Your task to perform on an android device: Add a shortcut to the agents.txt folder in the Drive app.
Image 0: 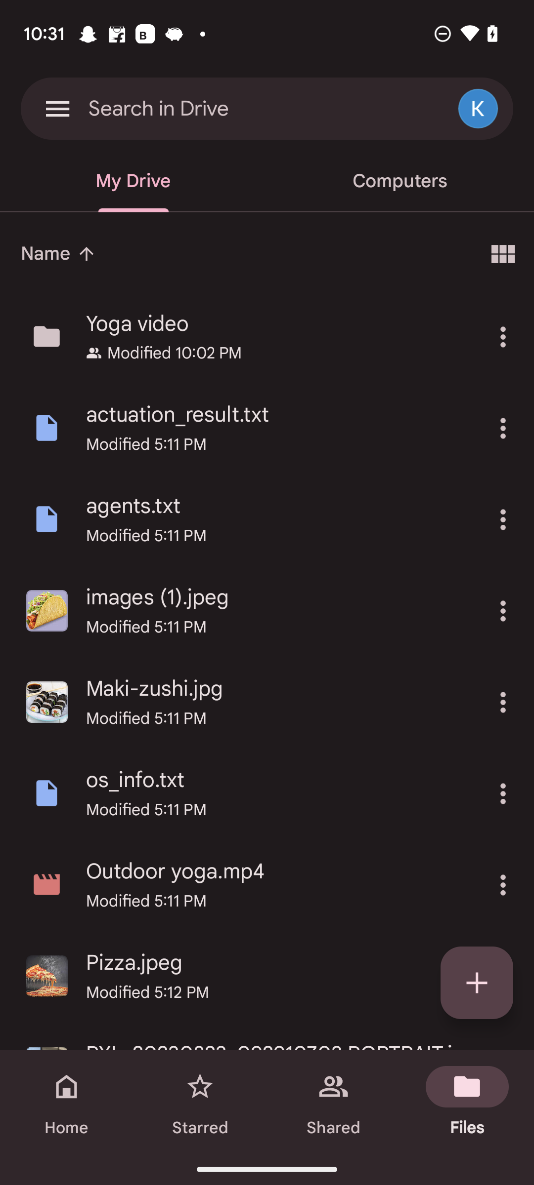
Click on the three dots next to the agent.txt
Step 0: click (502, 519)
Image 1: 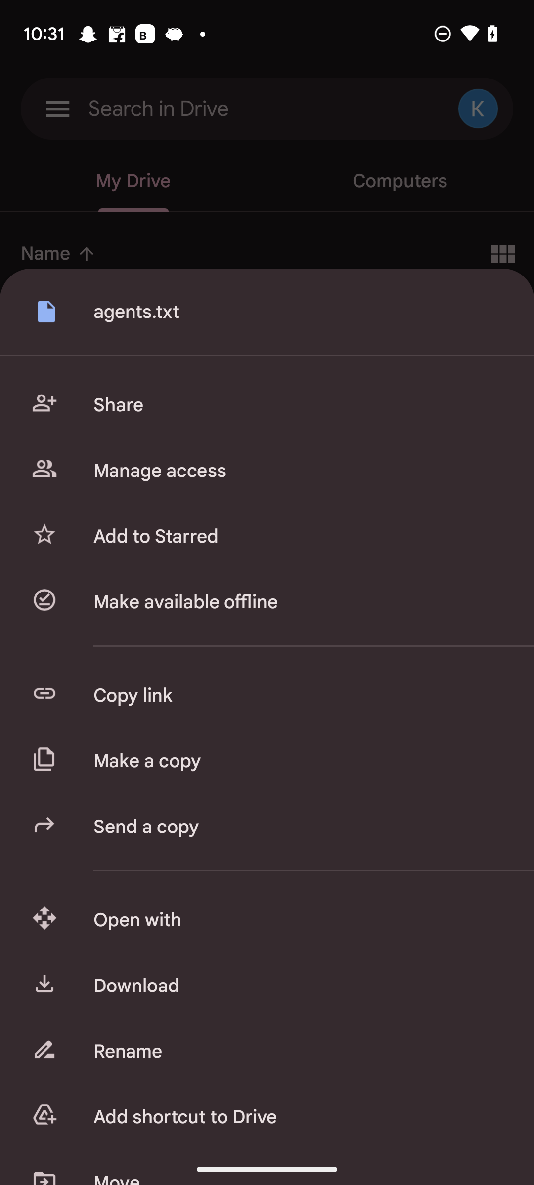
Click on the add shortcut to drive option.
Step 1: click (298, 1117)
Image 2: 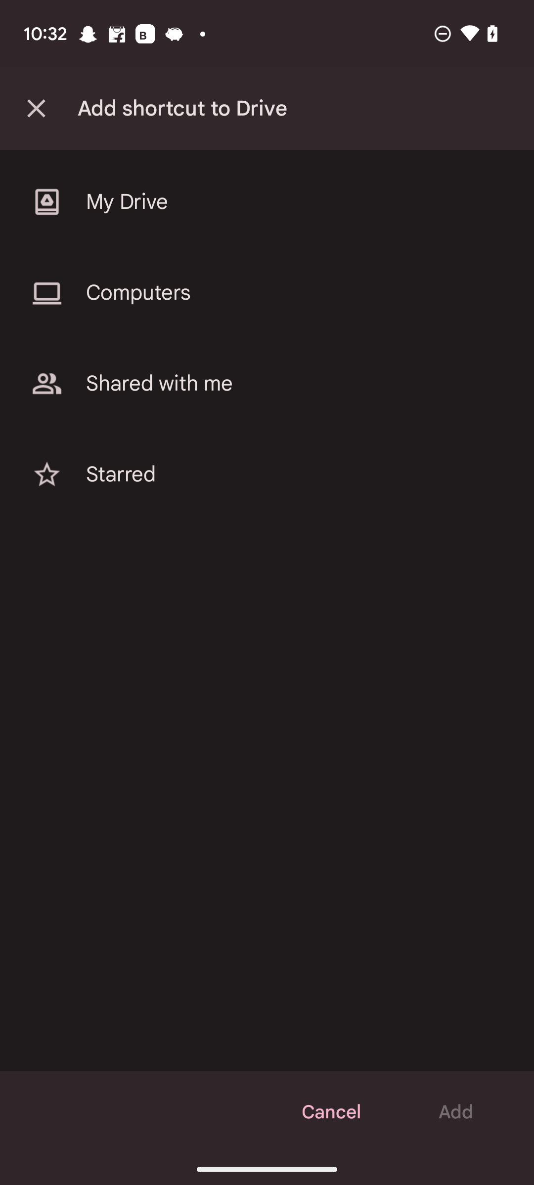
Click on the my drive option.
Step 2: click (278, 202)
Image 3: 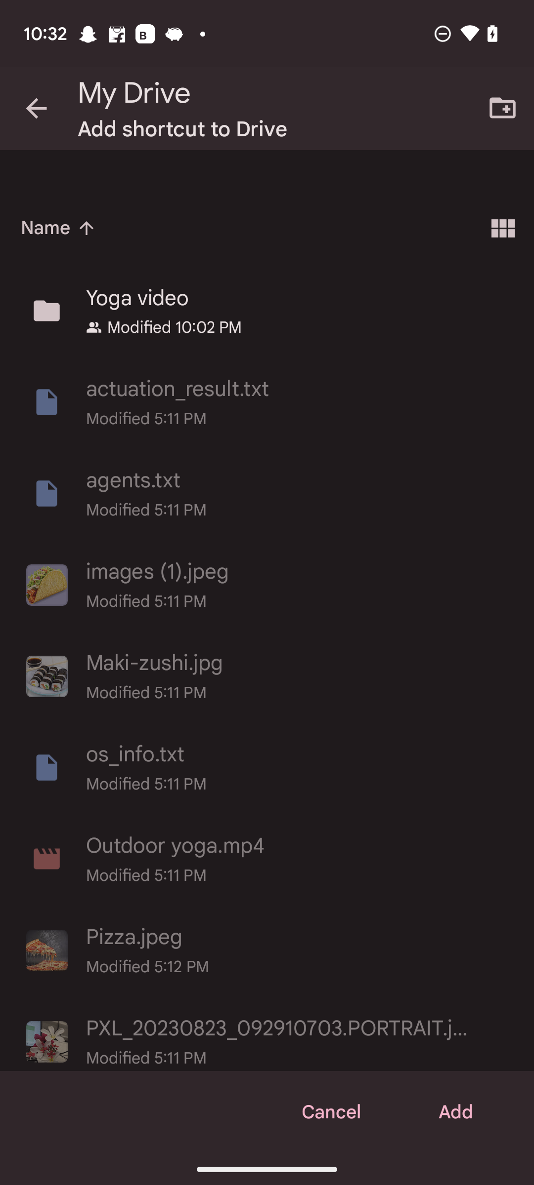
Click on the add button.
Step 3: click (456, 1112)